Your task to perform on an android device: I would like to raise the font size in the Google Play Books app by more than 13% because the current text size is difficult to read.
Image 0: 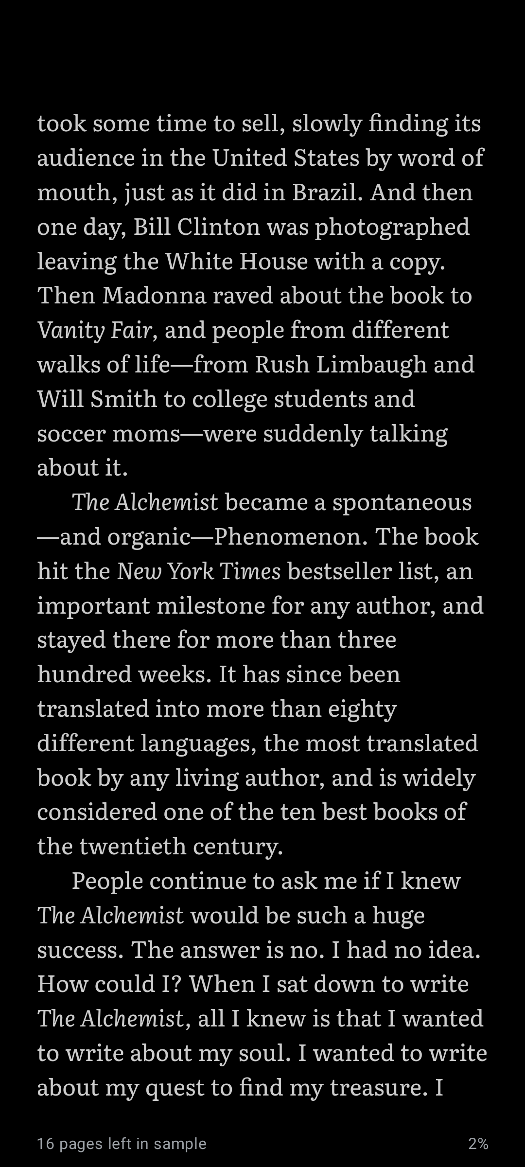
Click on the page
Step 0: click (262, 568)
Image 1: 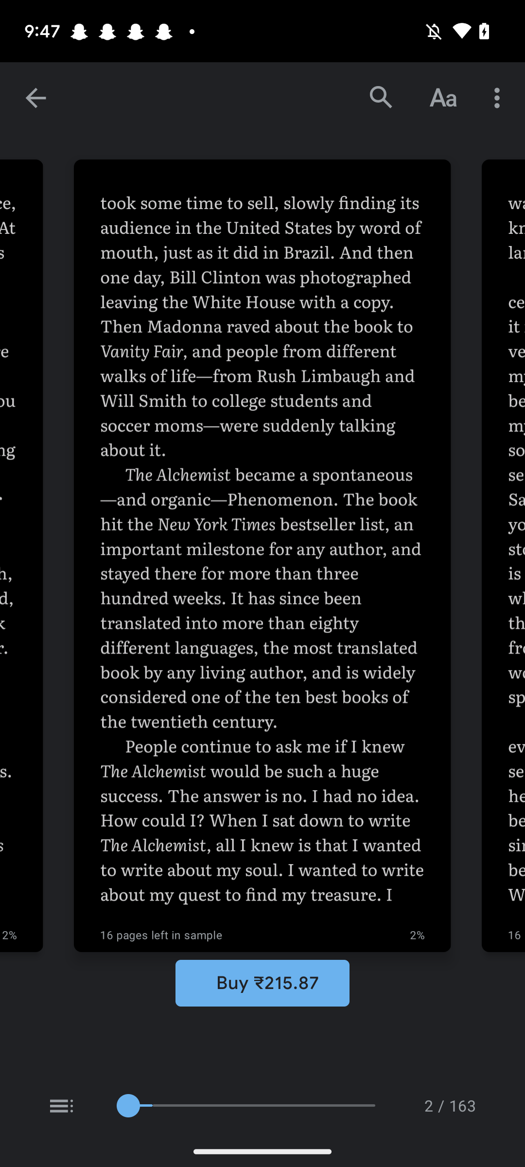
Click on the font icon at the top right corner of the screen
Step 1: click (443, 98)
Image 2: 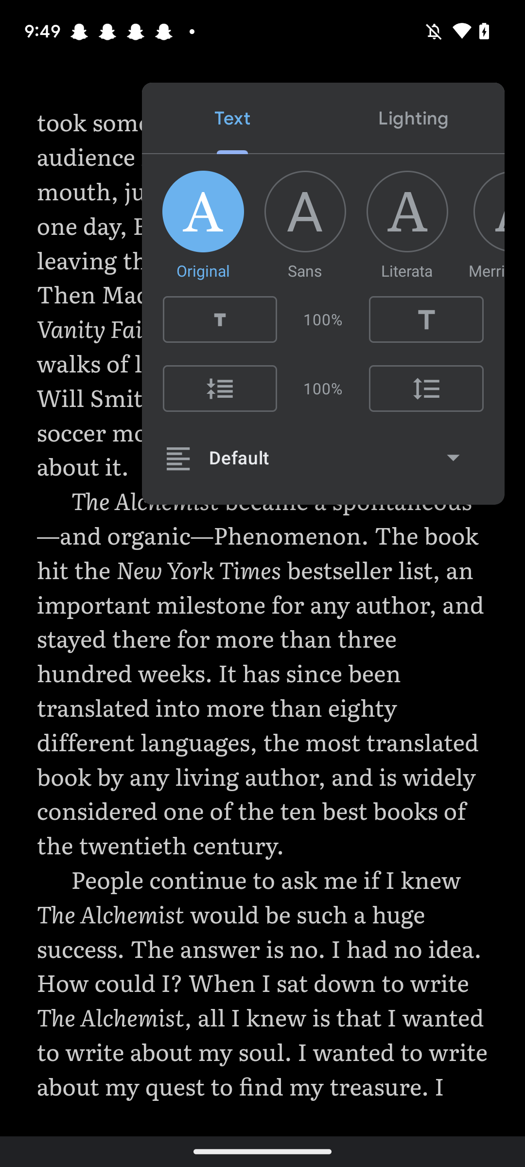
Click on the  right T button
Step 2: click (426, 319)